Your task to perform on an android device: Compare the prices of Bullmer sweatshirts for men in the Snapdeal app.
Image 0: 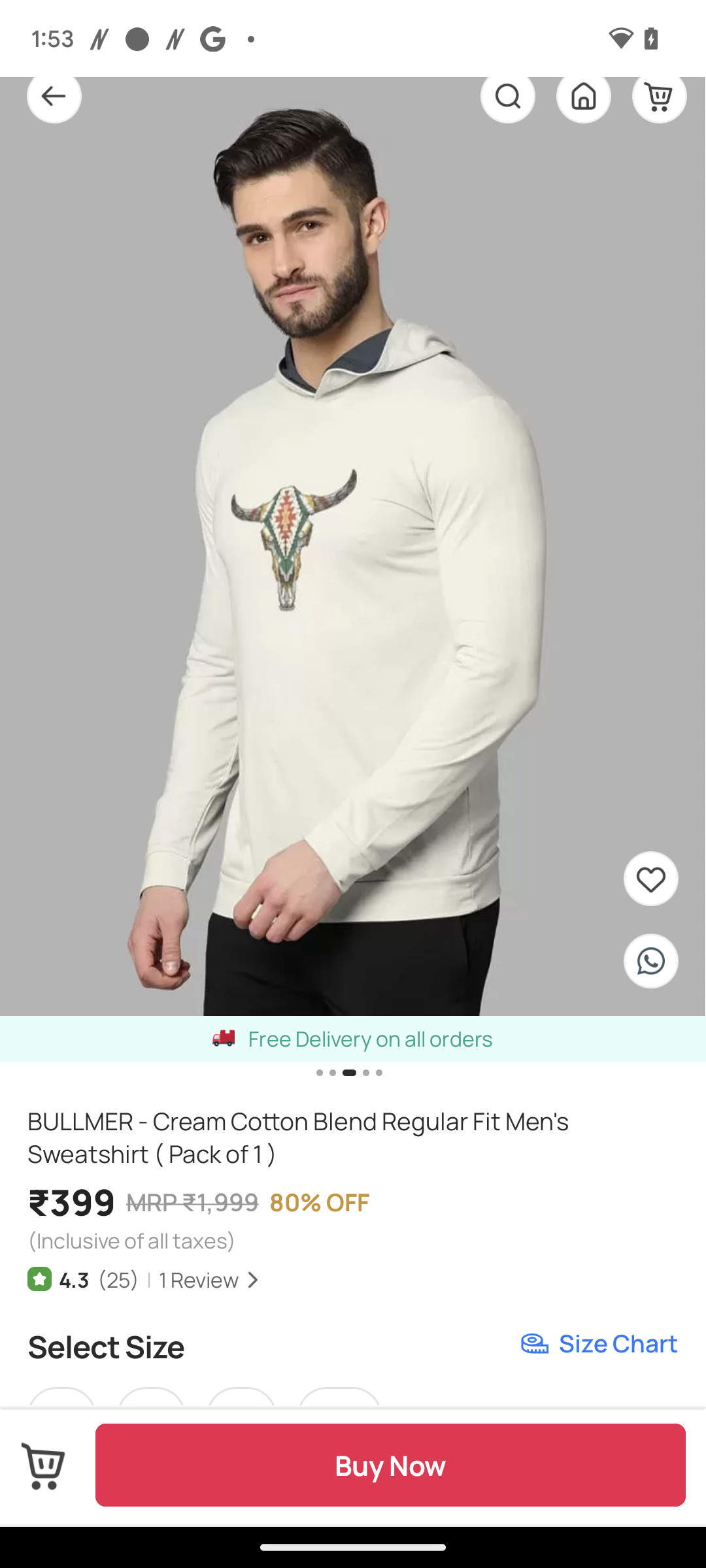
Scroll up to compare section 
Step 0: scroll down
Image 1: 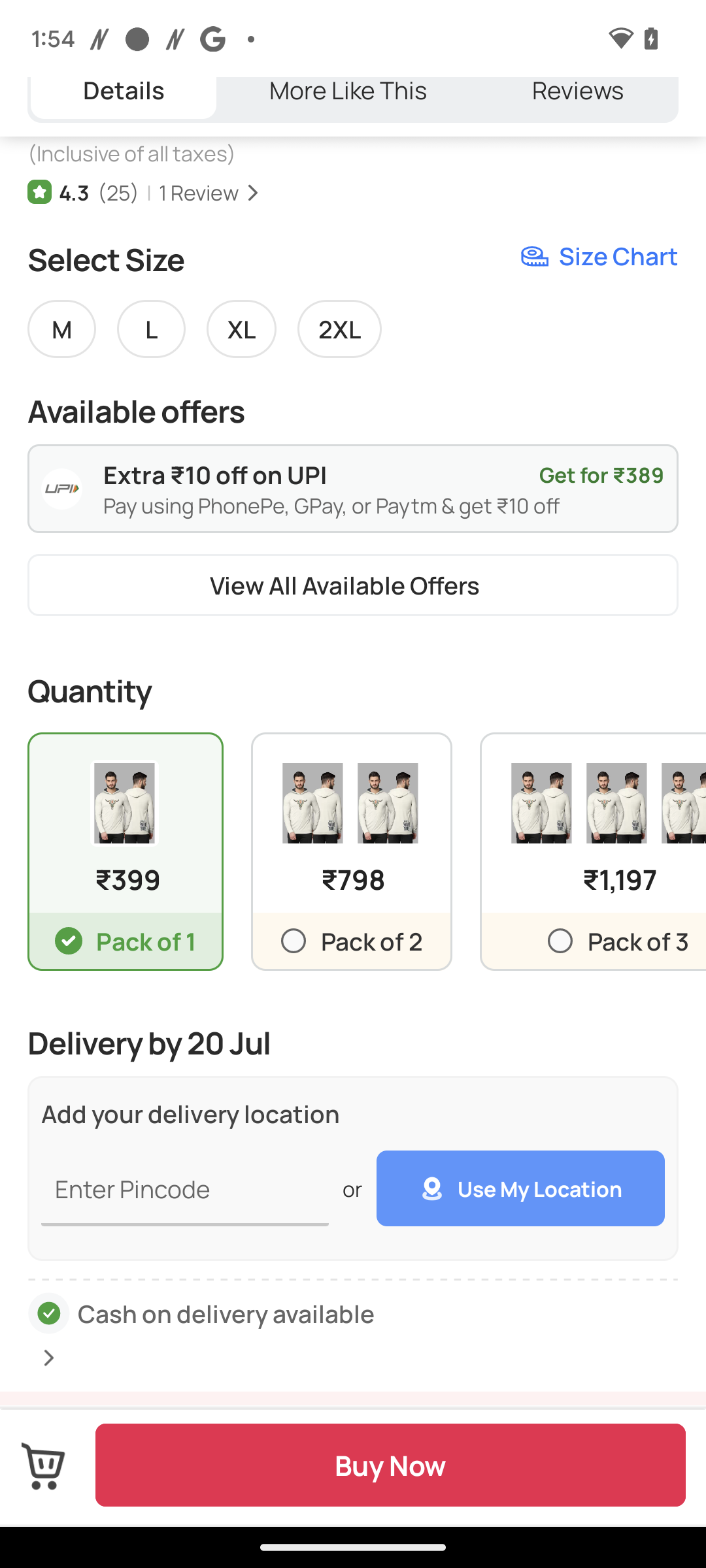
Scroll up to compare section 
Step 1: scroll down
Image 2: 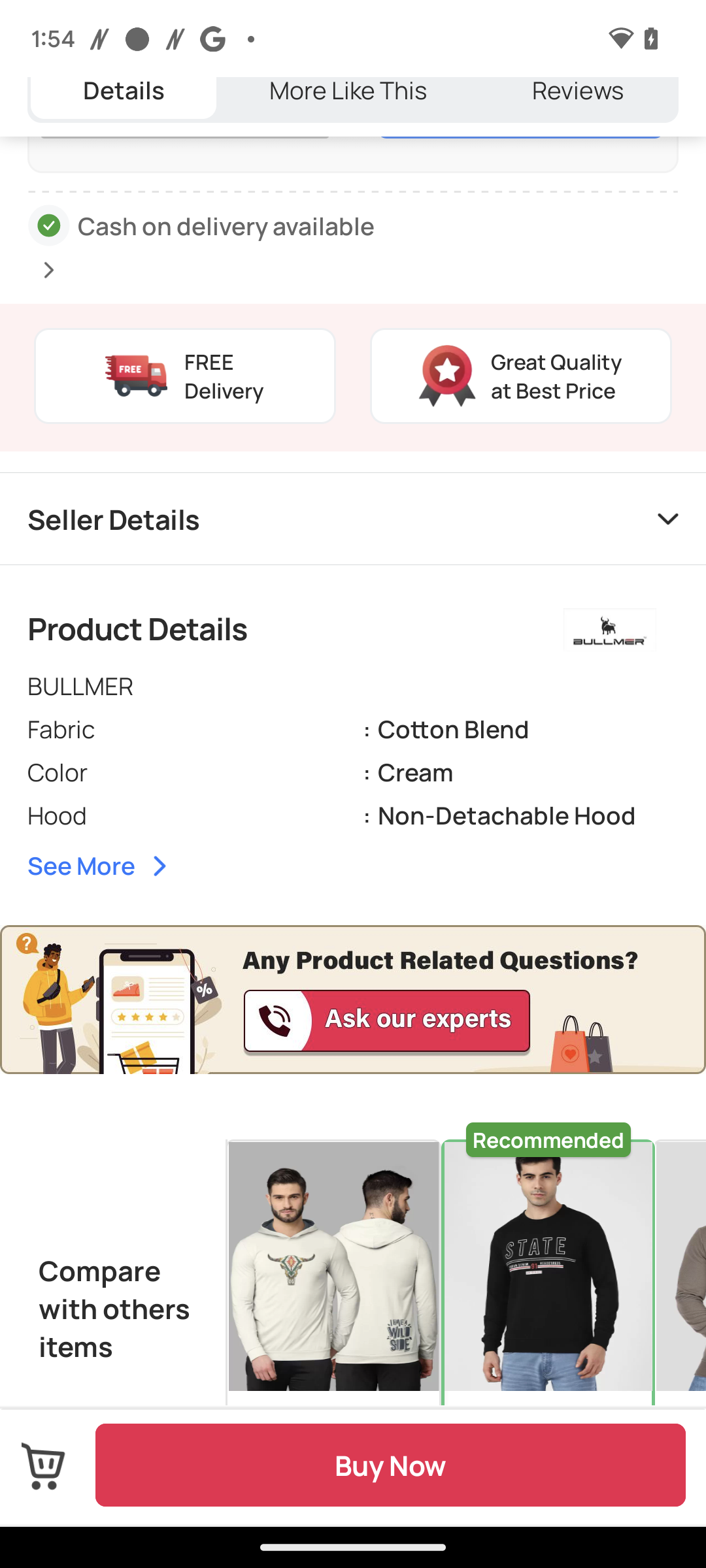
Scroll up to compare section 
Step 2: scroll down